Your task to perform on an android device: Make the Full Name in the Carols Competition a required field in the FormsApp.
Image 0: 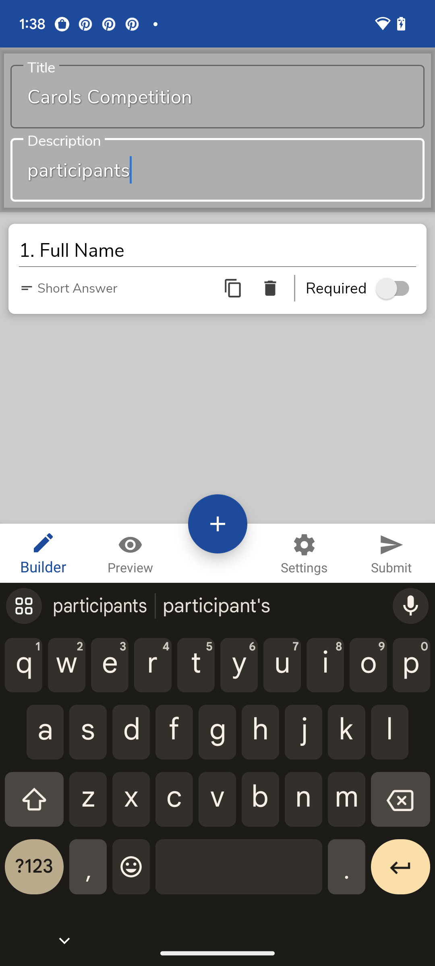
Click on the required button.
Step 0: click (396, 288)
Image 1: 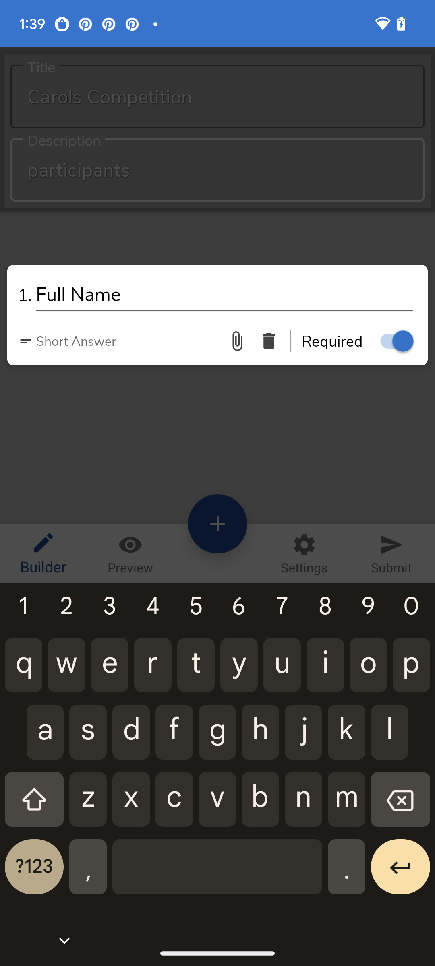
Click anywhere on the screen.
Step 1: click (224, 295)